Your task to perform on an android device: I am organizing the Book fair event on 15th October at 12:00 PM, So i want to invite my best friend Naomi Rousseau Via mail, So i want to to add the recipient naomi.rousseau@example.com, Subject will be Join us for a Book fair event to Dear Namoi and the body of mail is “ I wanted to share some exciting news with you. There’s an upcoming book fair in town, on the Gmail app
Image 0: 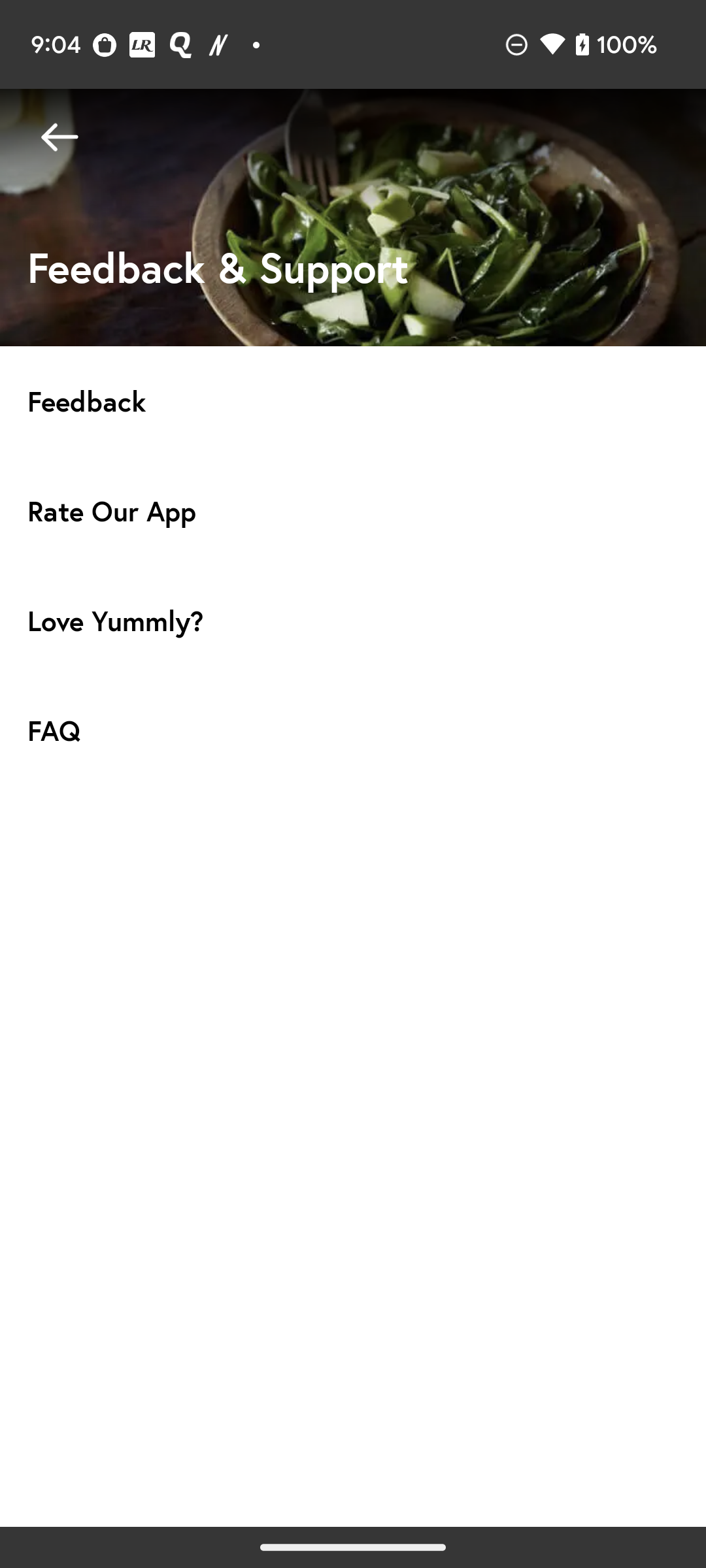
Open the Gmail app
Step 0: open app "Gmail"
Image 2: 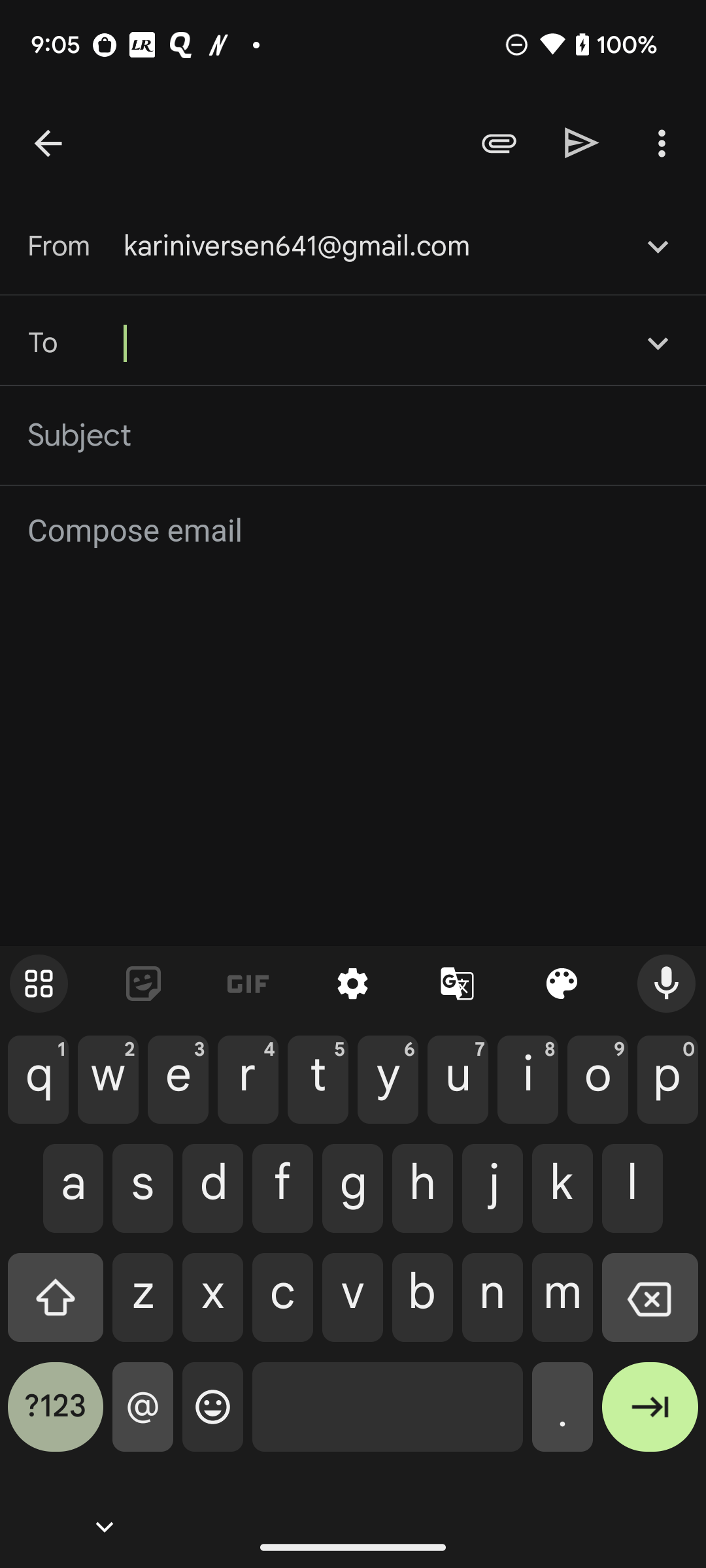
Type naomi.rousseau@example.com in To bar
Step 2: type "naomi.rousseau@example.com"
Image 3: 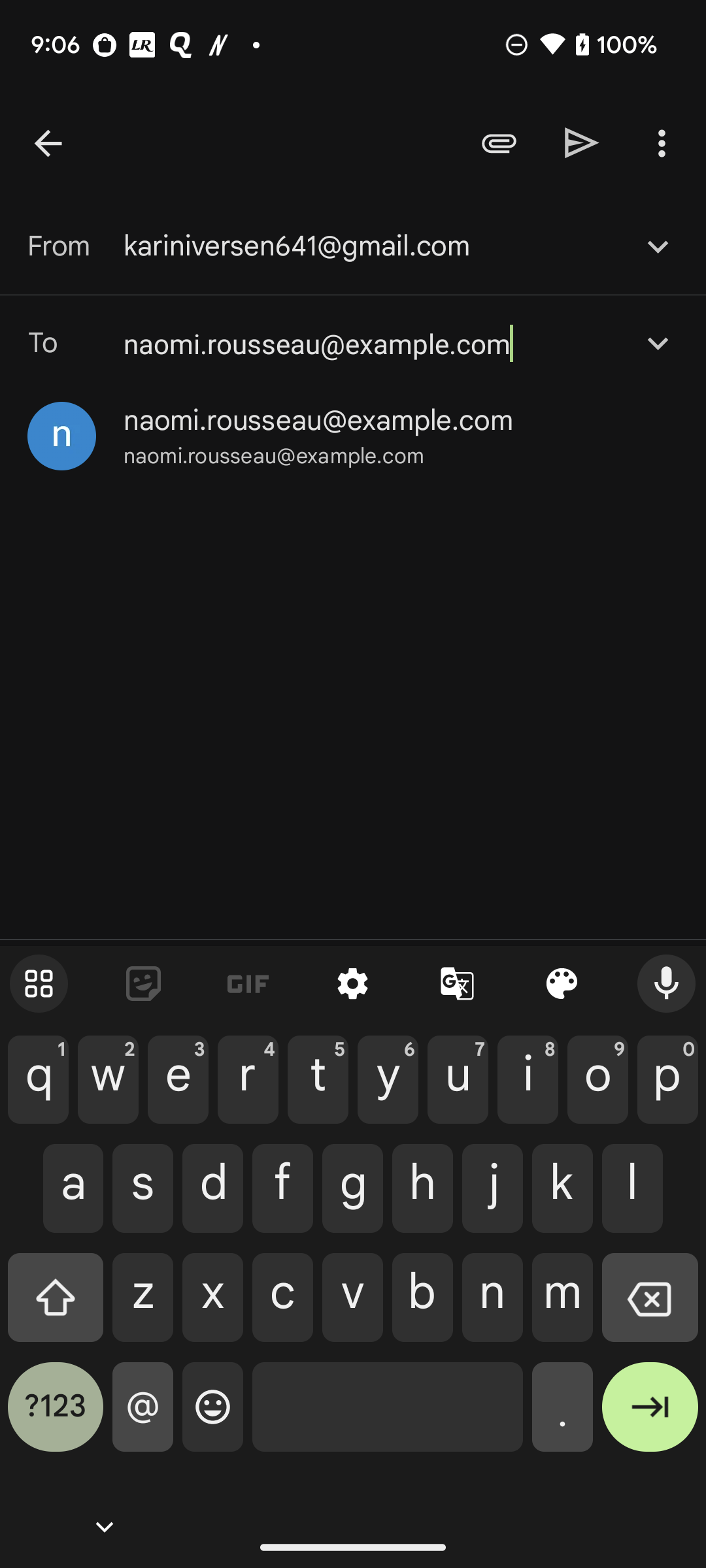
Click on the naomi.rousseau@example.com  suggested name
Step 3: click (318, 420)
Image 4: 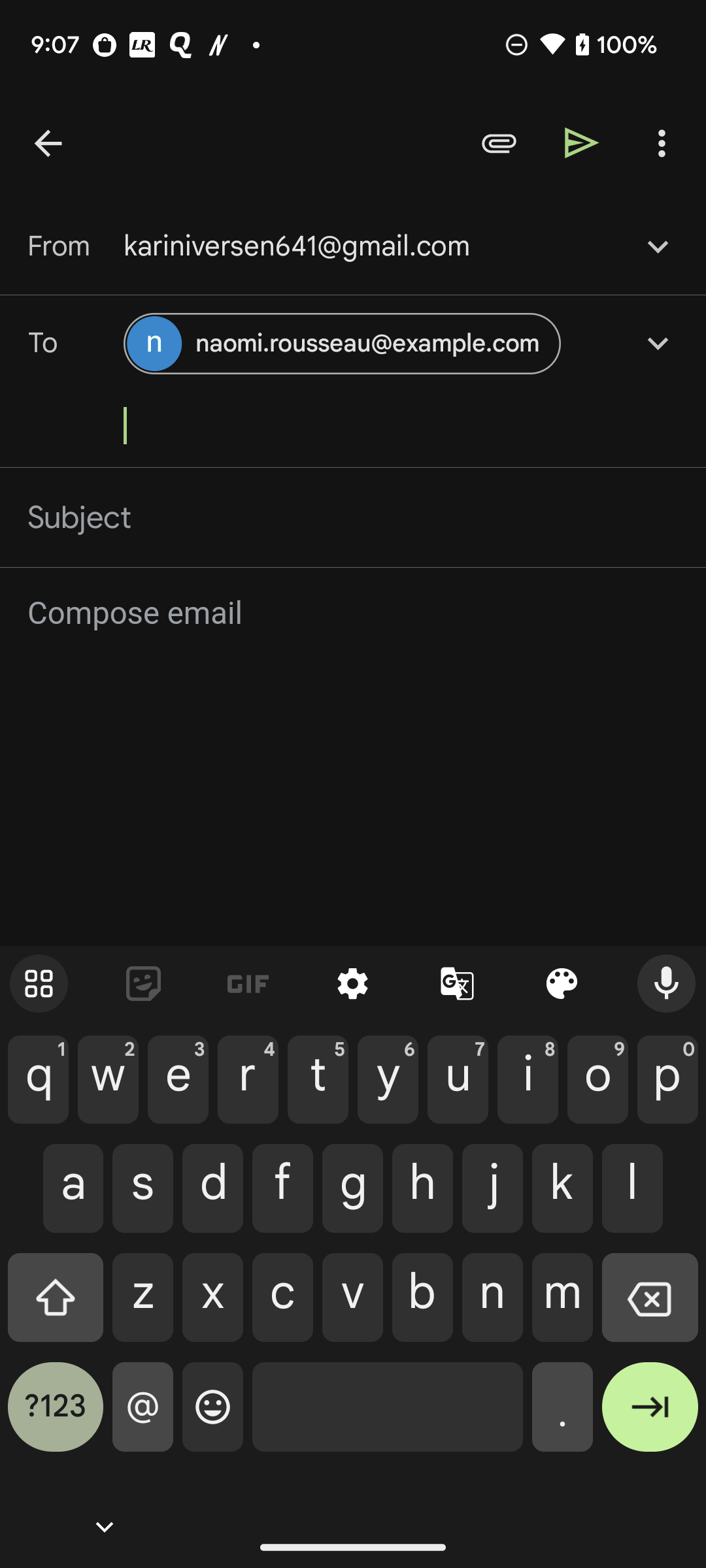
Click on the Subject name 
Step 4: click (353, 517)
Image 5: 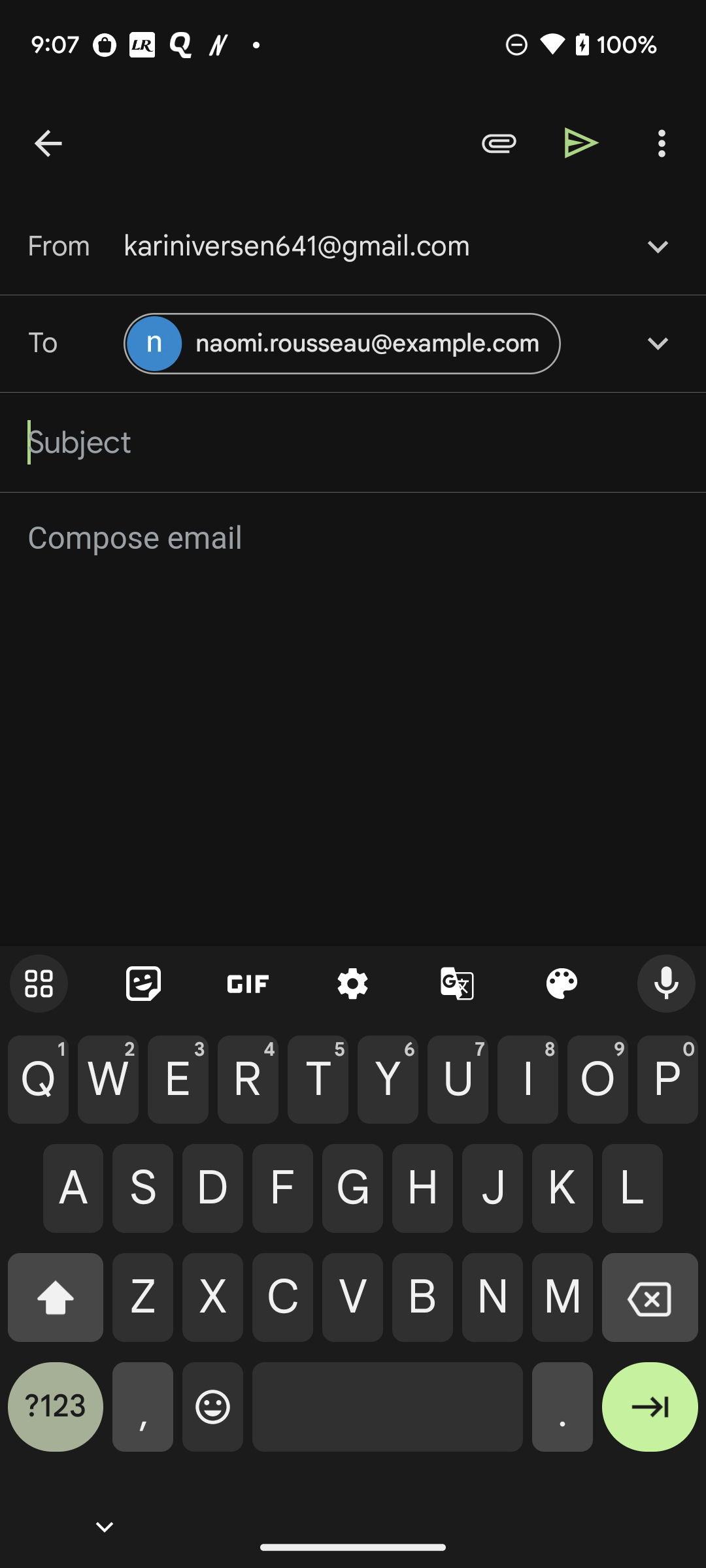
Type Join us for a Book fair event in subject bar 
Step 5: type "Join us for a Book fair event"
Image 6: 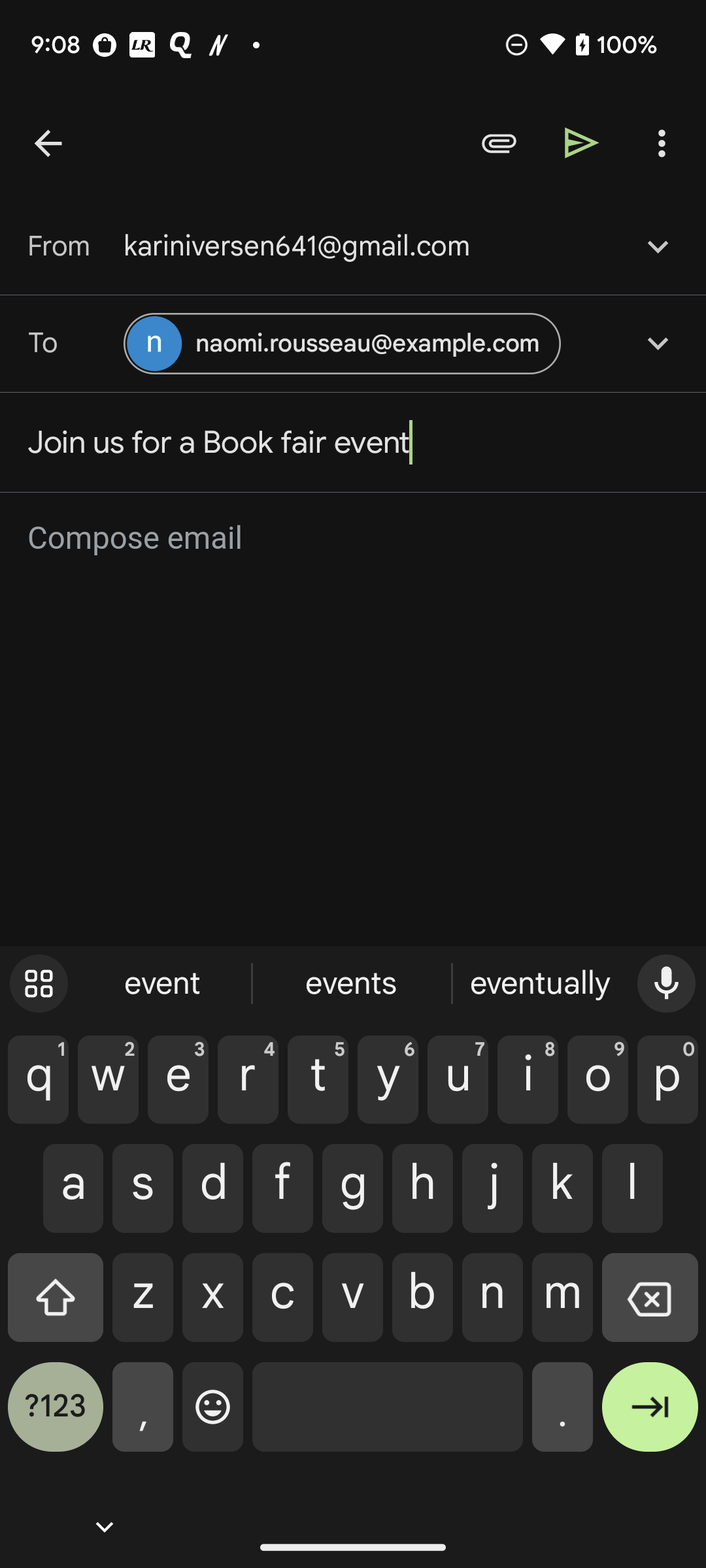
Click on the Compose email name 
Step 6: click (354, 538)
Image 7: 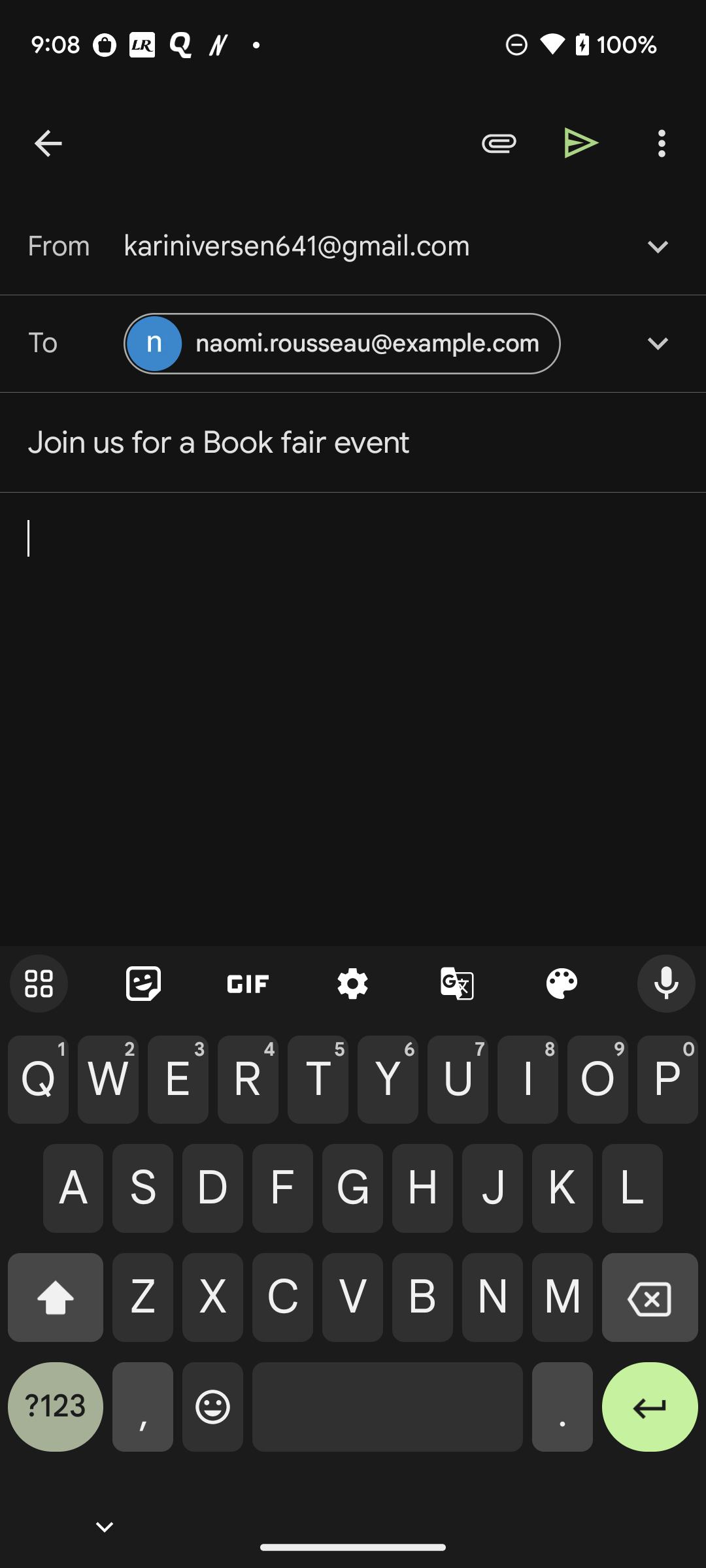
Type Dear Namoi, I wanted to share some exciting news with you. There’s an upcoming book fair in town on 15th October at 12:00 PM in compose mail section 
Step 7: type "Dear Namoi, I wanted to share some exciting news with you. There’s an upcoming book fair in town on 15th October at 12:00 PM"